Your task to perform on an android device: I want to add the first recording's title to Today's Thought in the Sound Recorder Plus app. 
Image 0: 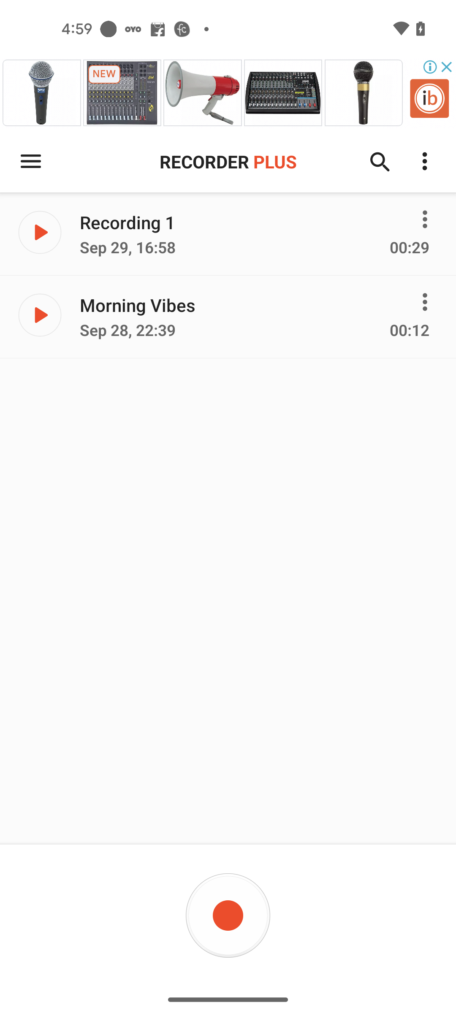
Click on the Three dots icon in front of Recording 1 
Step 0: click (423, 216)
Image 1: 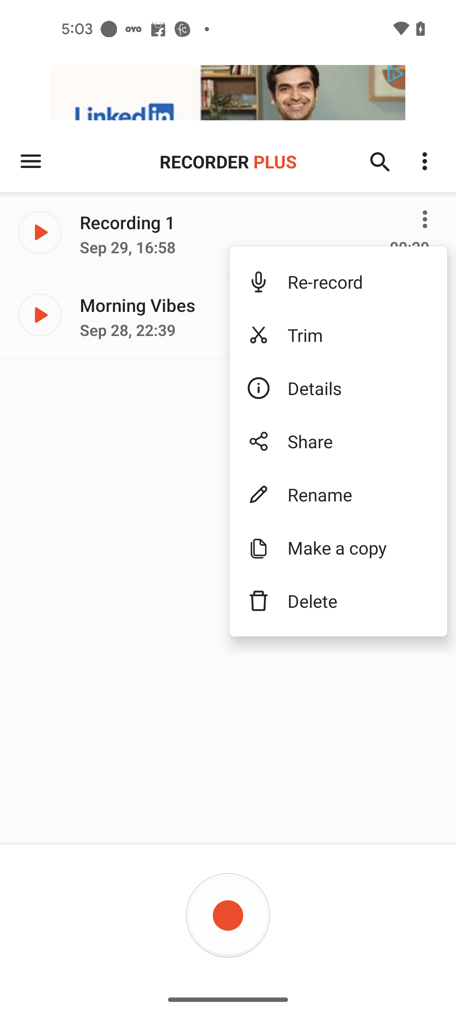
Click on the Delete option
Step 1: click (358, 601)
Image 2: 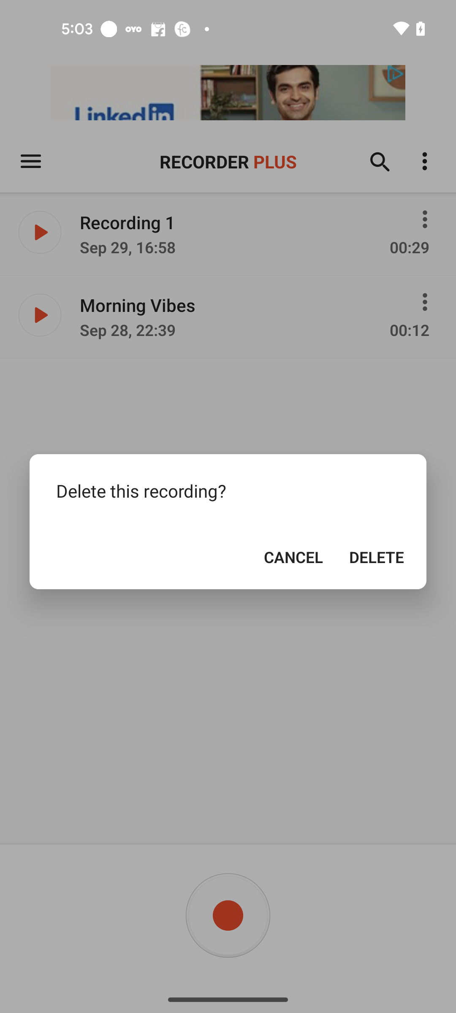
Select the Delete option
Step 2: click (377, 557)
Image 4: 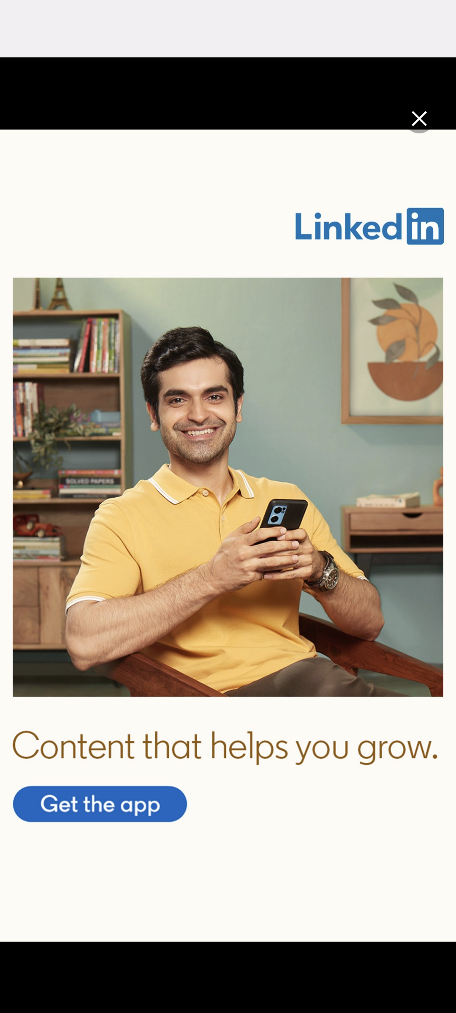
Click on the Close icon at the top right corner of the screen
Step 4: click (229, 536)